Your task to perform on an android device: Open the sidechef app and save the recipe for Affogato recipe 
Image 0: 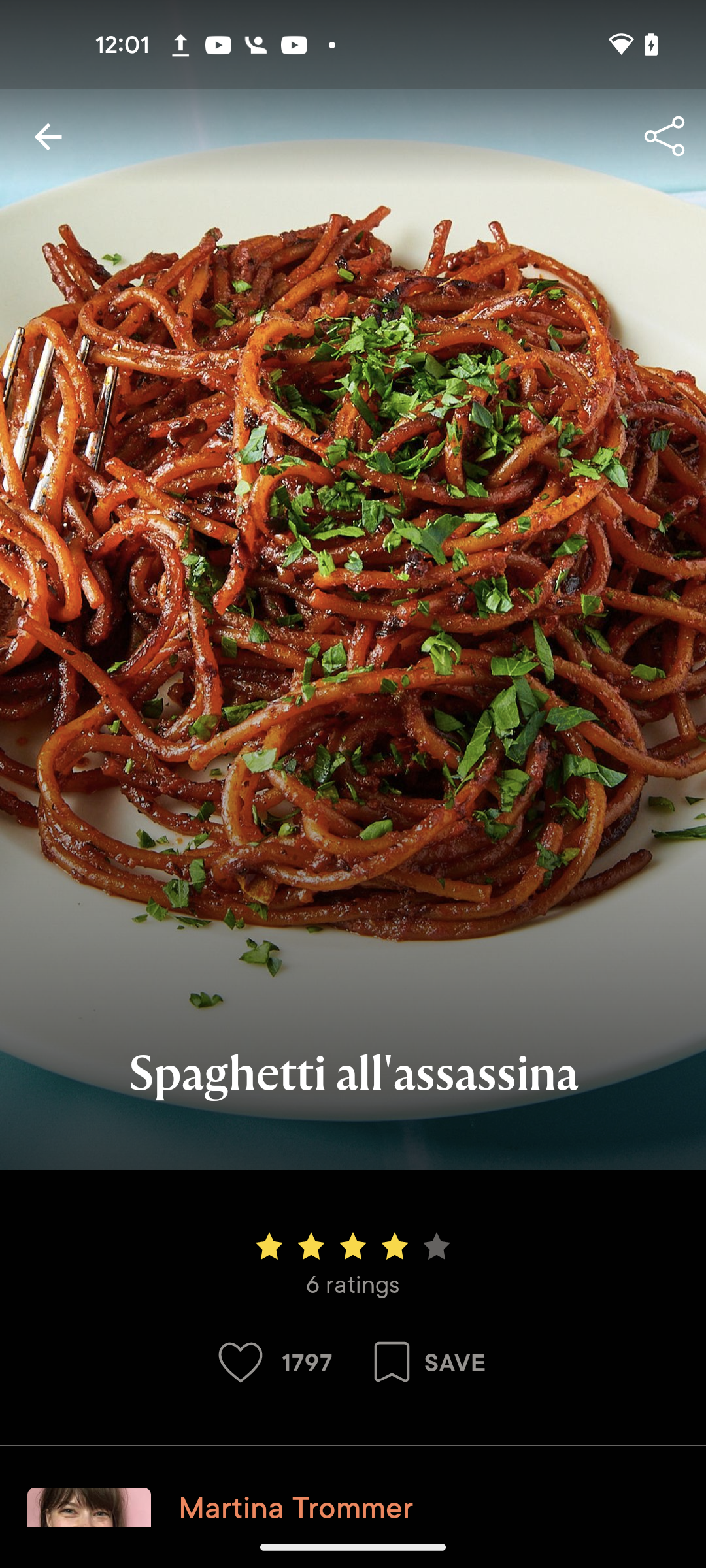
Open sidechef app
Step 0: open app "SideChef"
Image 1: 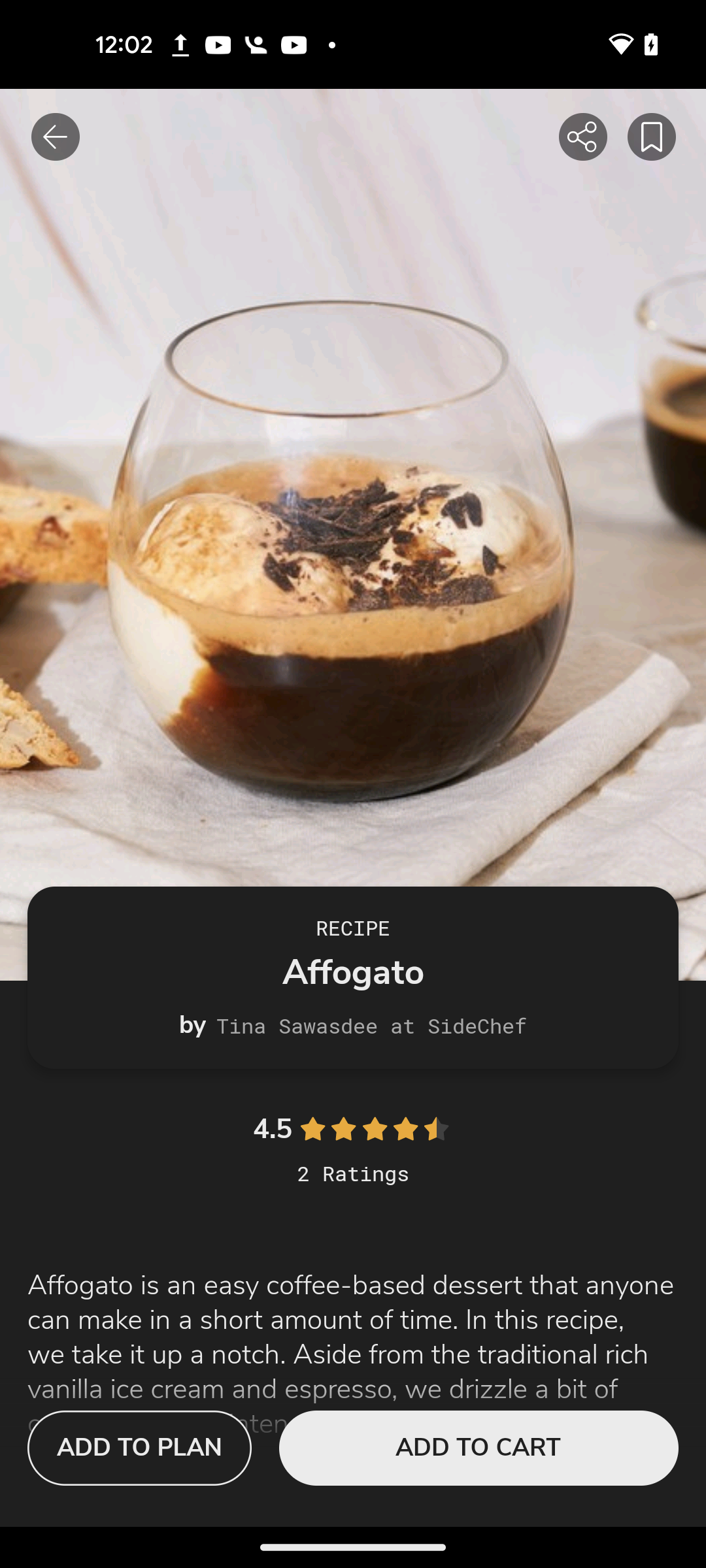
Click on the save icon at the top right corner of the screen 
Step 1: click (645, 130)
Image 2: 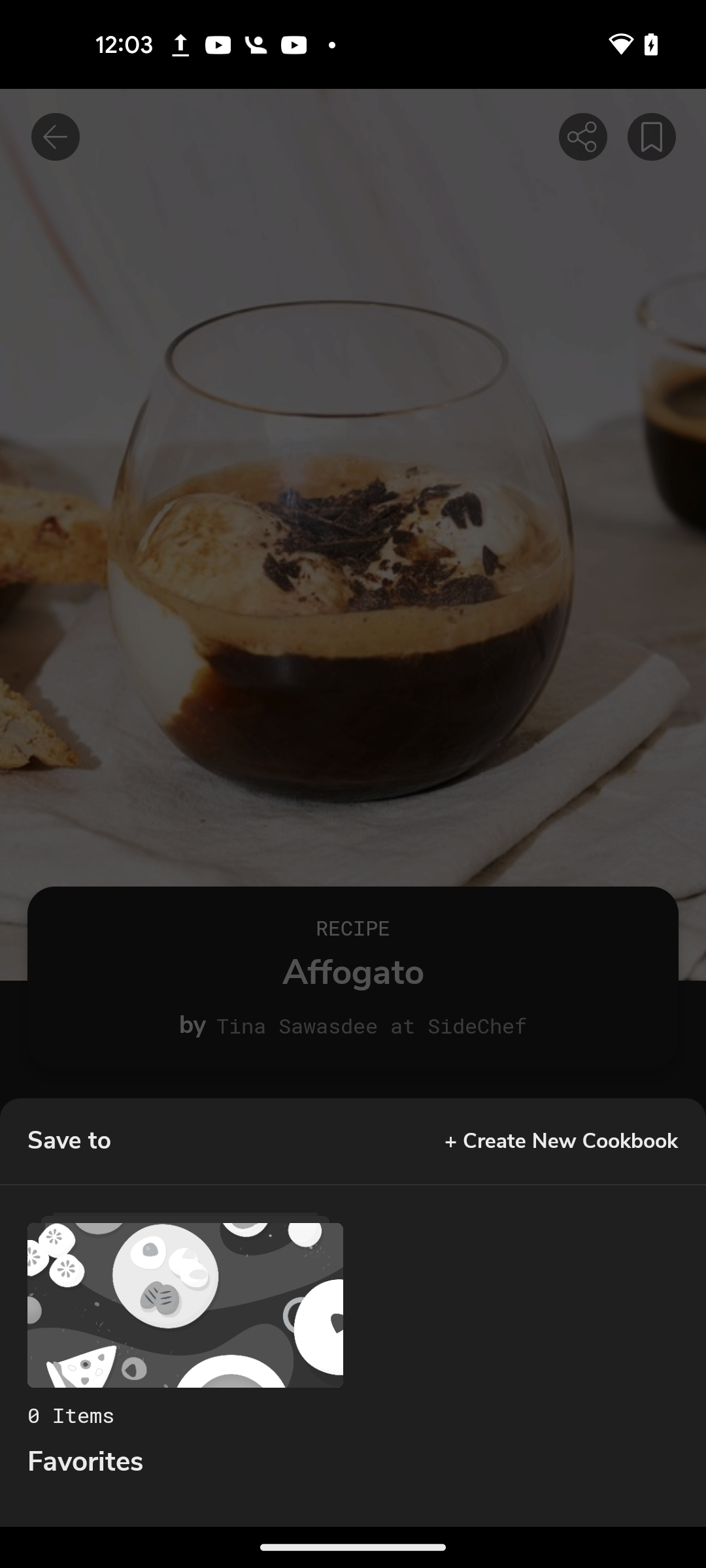
Click on the Favorites option 
Step 2: click (353, 1397)